Your task to perform on an android device: In the Polaris Office app, I want to create a document with the phrase "My school  organised held a meditation session  in the next week
Image 0: 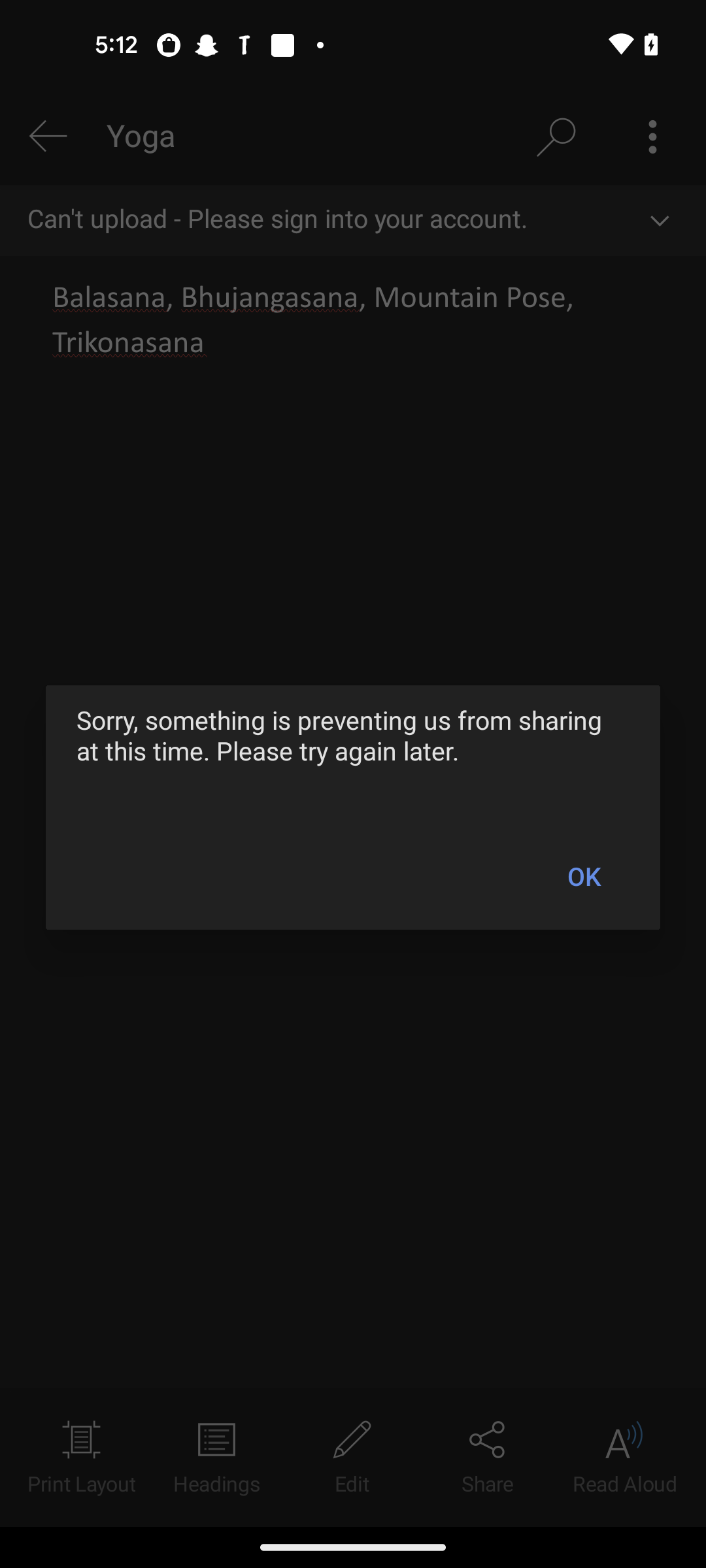
open the Polaris Office app
Step 0: open app "Polaris Office"
Image 1: 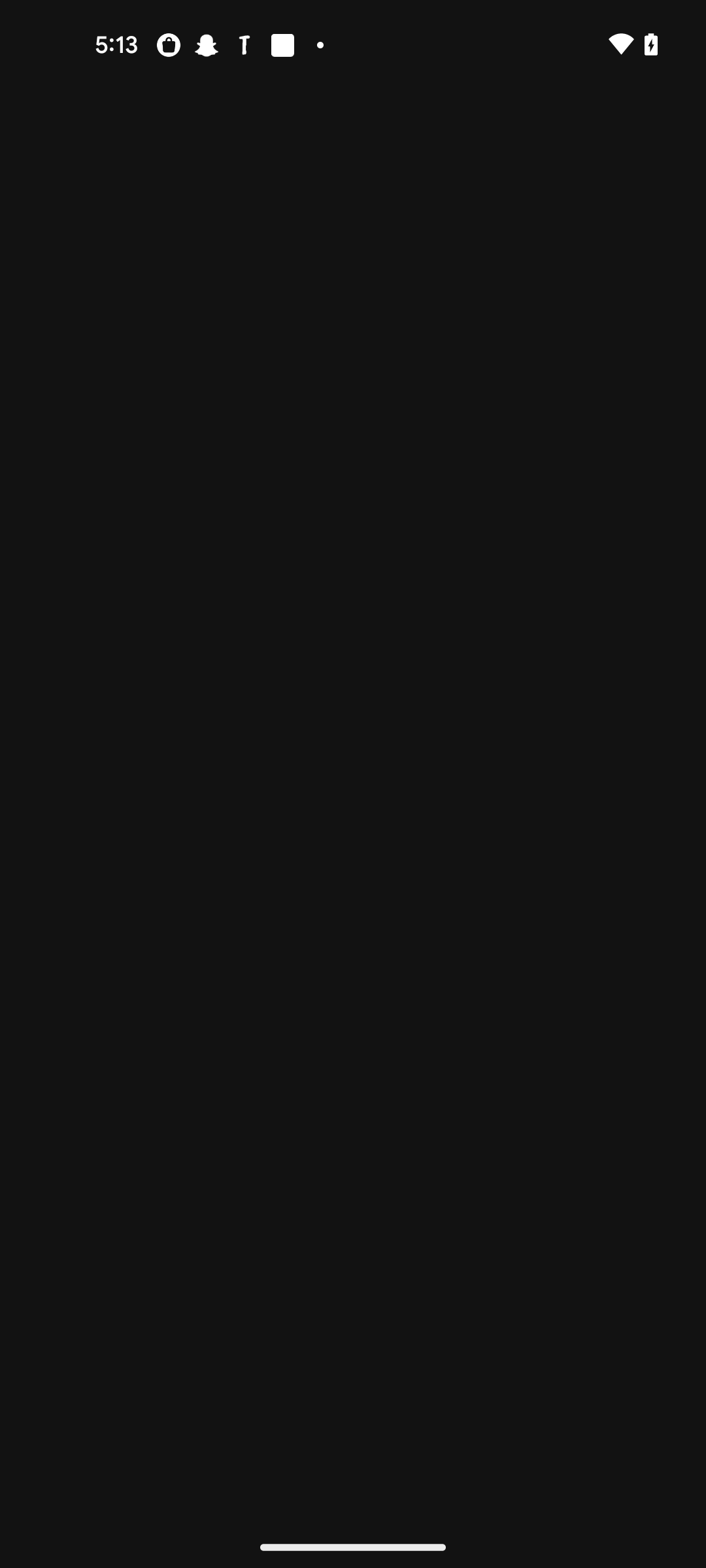
open the Polaris Office app
Step 1: wait
Image 2: 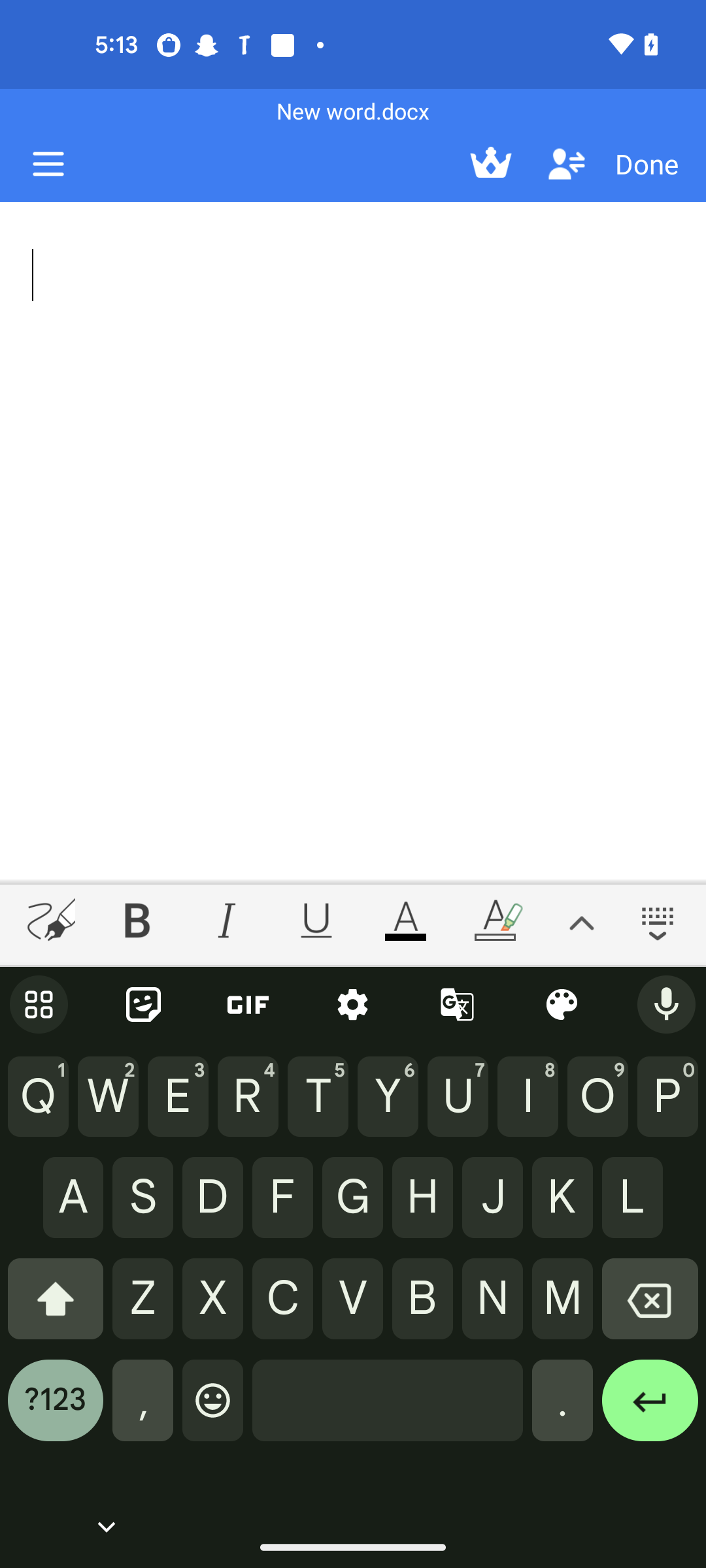
Enter a text as My school organised held a meditation session in the next week
Step 2: type "My school organised held a meditation session in the next week"
Image 3: 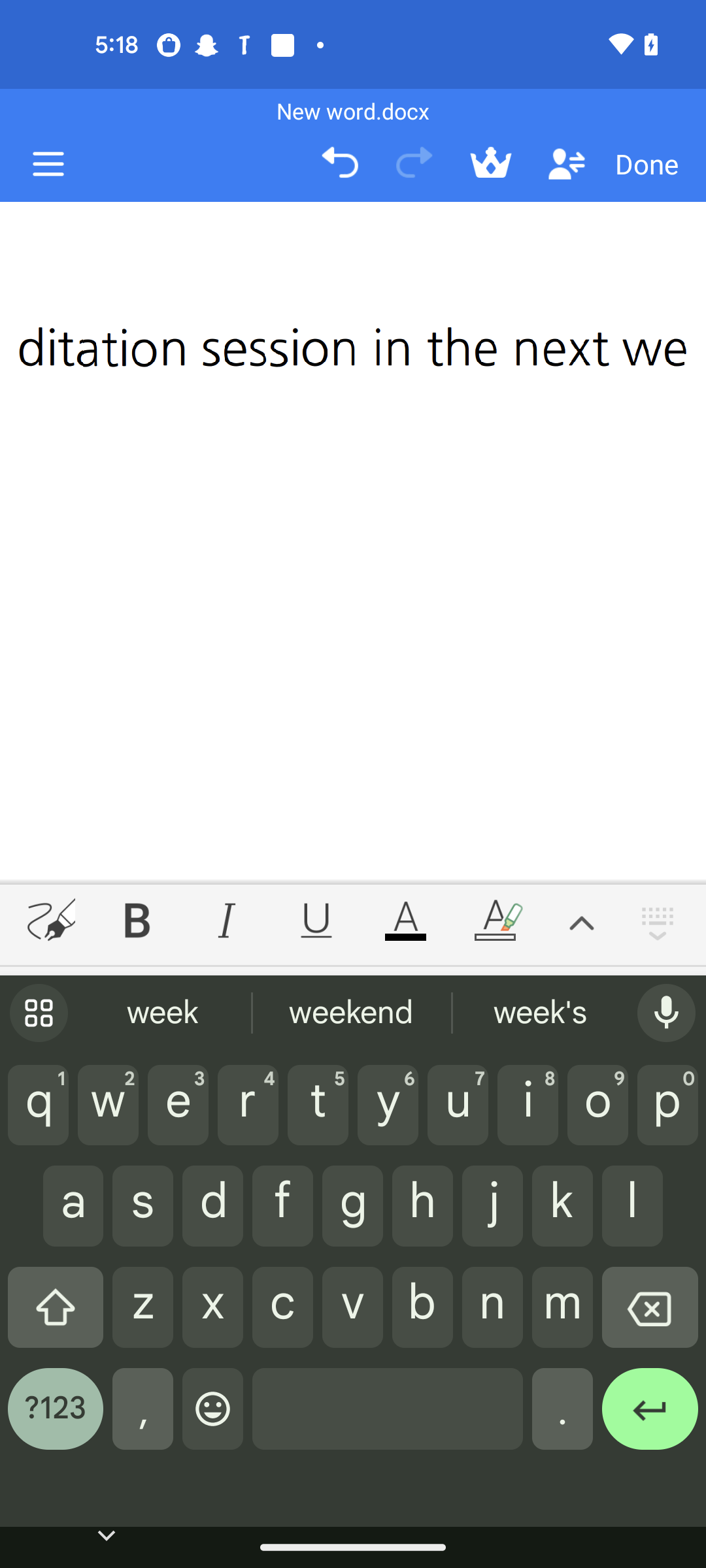
Enter a text as My school organised held a meditation session in the next week
Step 3: wait